Your task to perform on an android device: Open the PlantApp and create a garden plan for foxtail fern including seeds, water, and light required. 
Image 0: 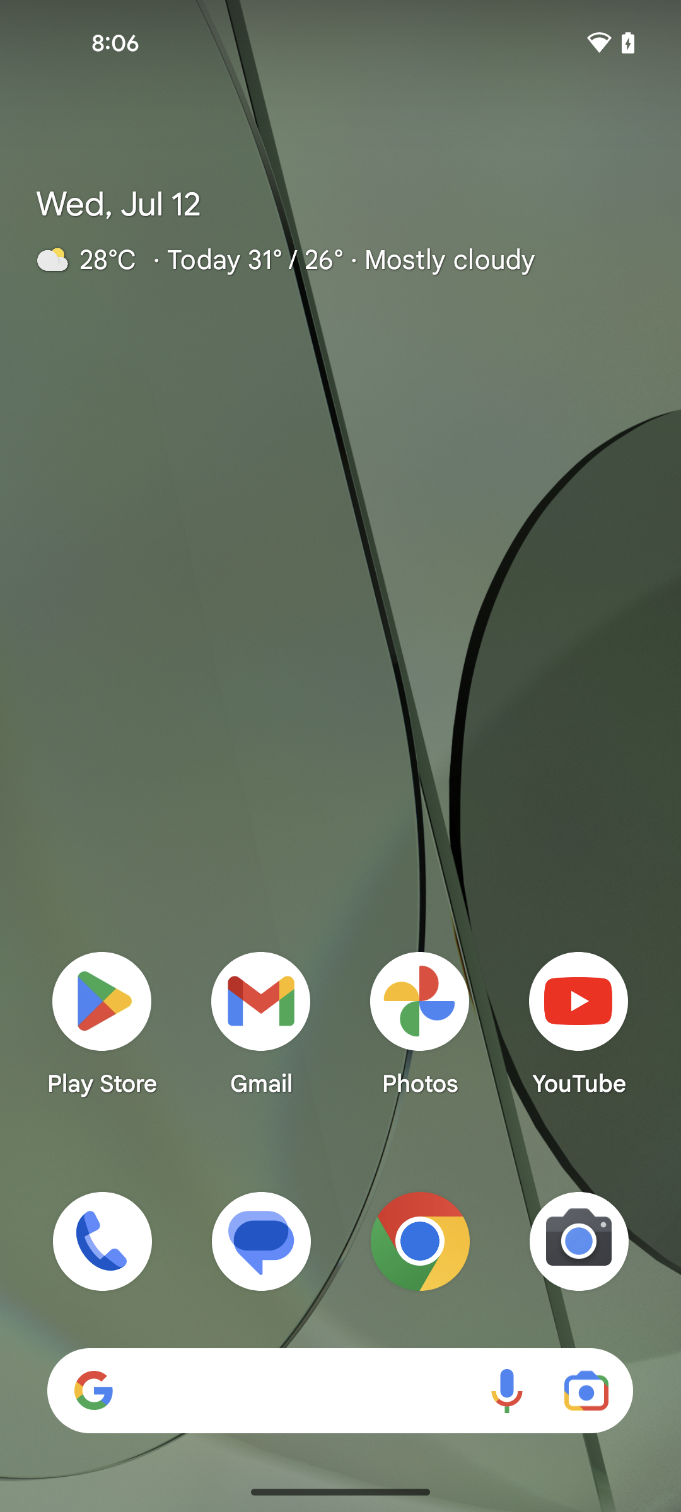
Open PlantApp
Step 0: open app "PlantApp"
Image 1: 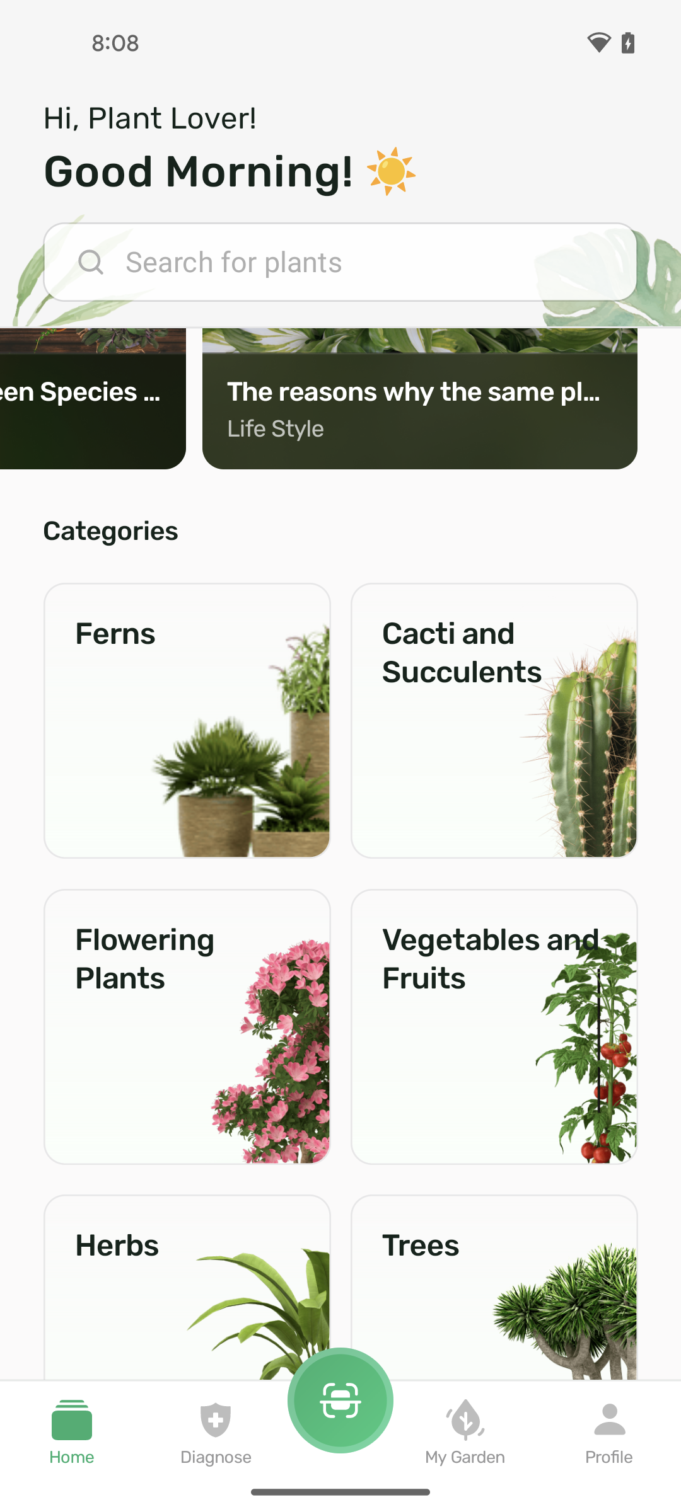
click on my garden tab
Step 1: click (465, 1419)
Image 2: 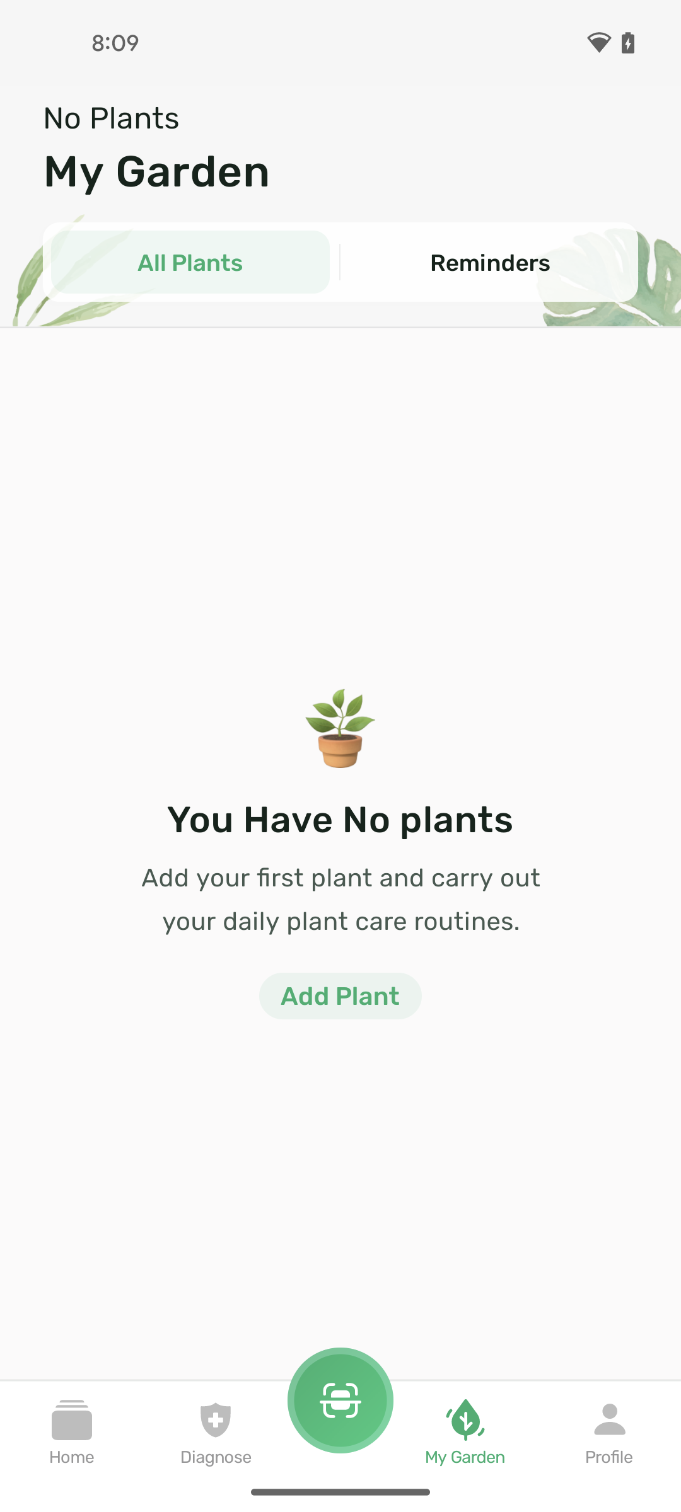
click on add plant
Step 2: click (340, 995)
Image 3: 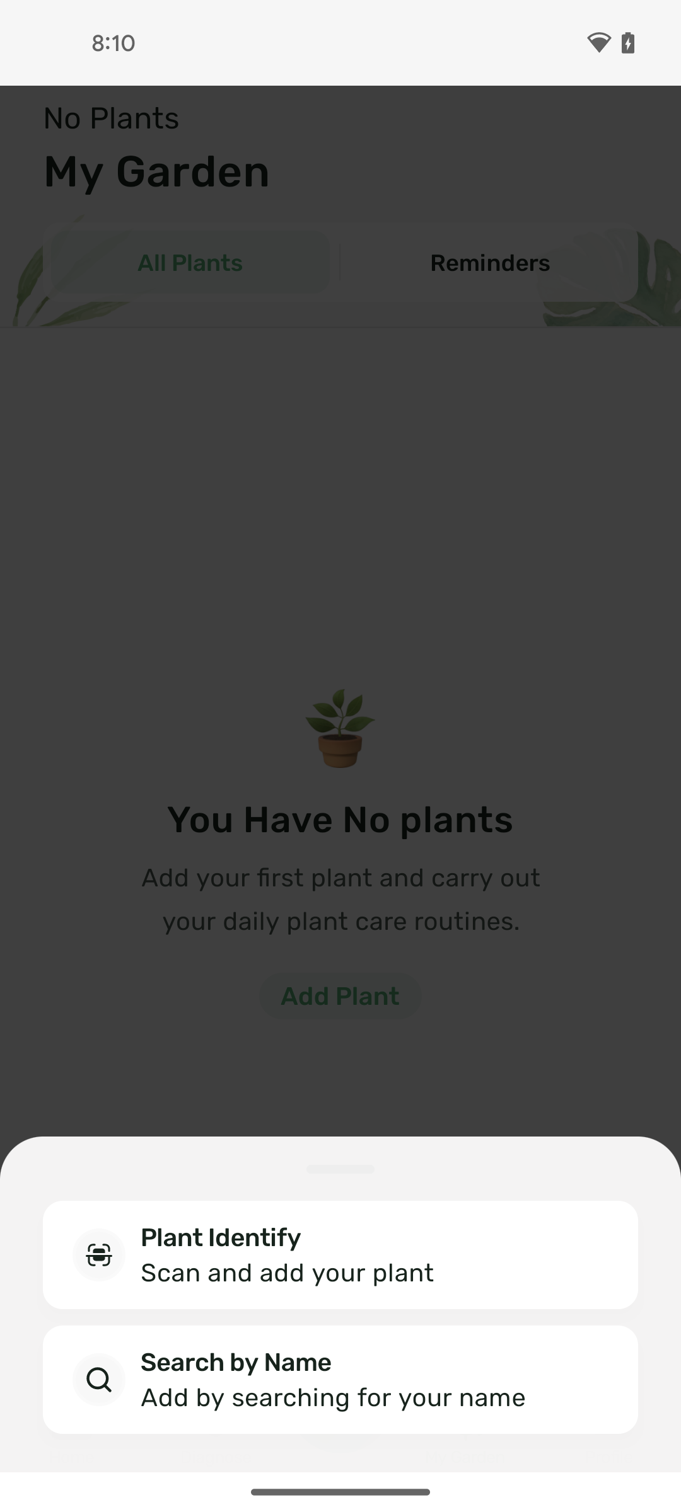
select search by name
Step 3: click (366, 1362)
Image 4: 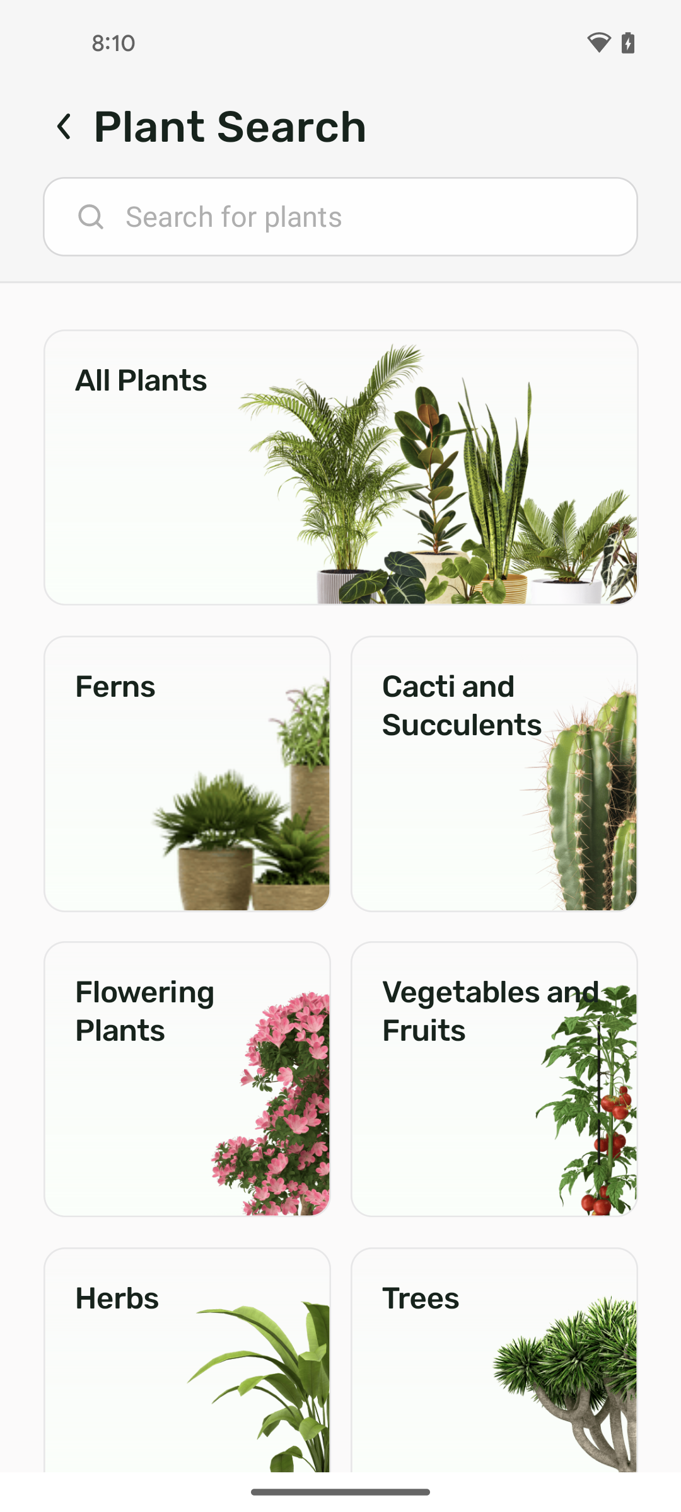
click on search bar
Step 4: click (340, 217)
Image 5: 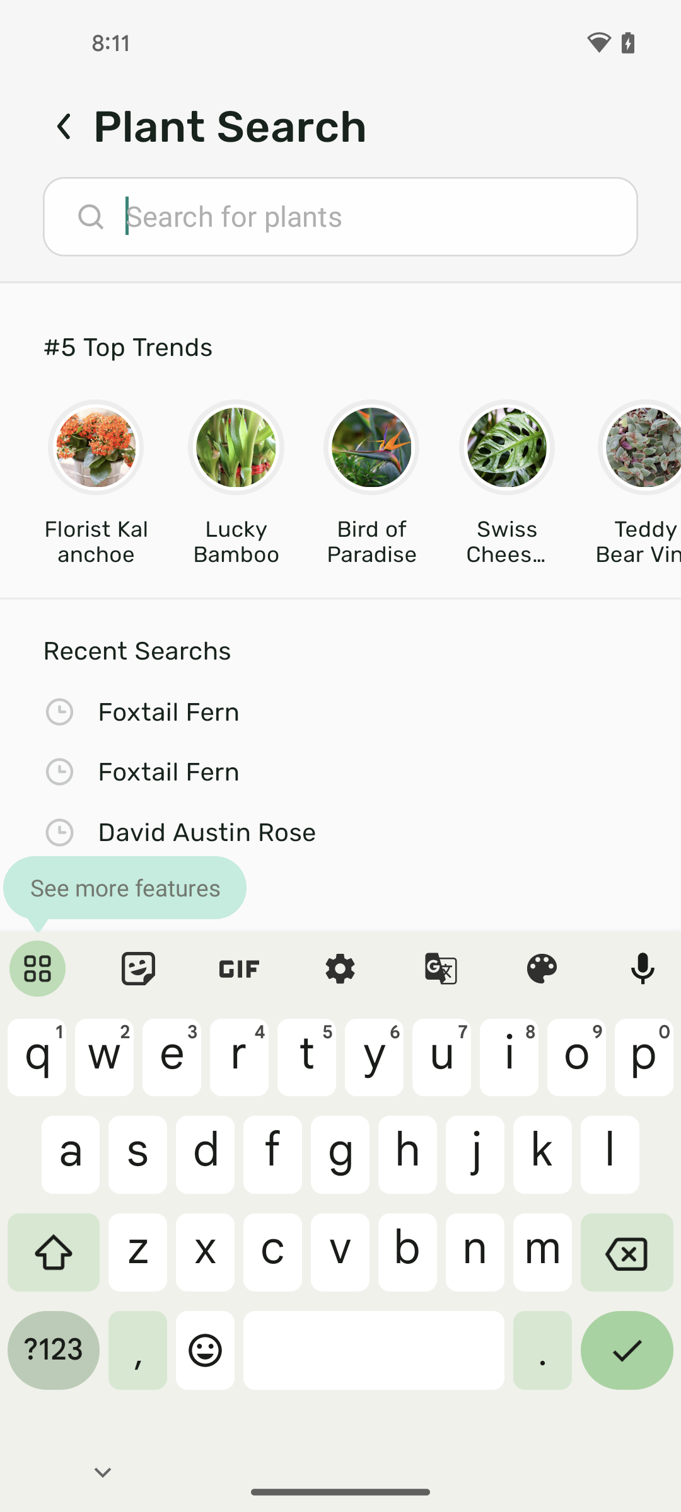
search for foxtail fern
Step 5: type "foxtail fern"
Image 6: 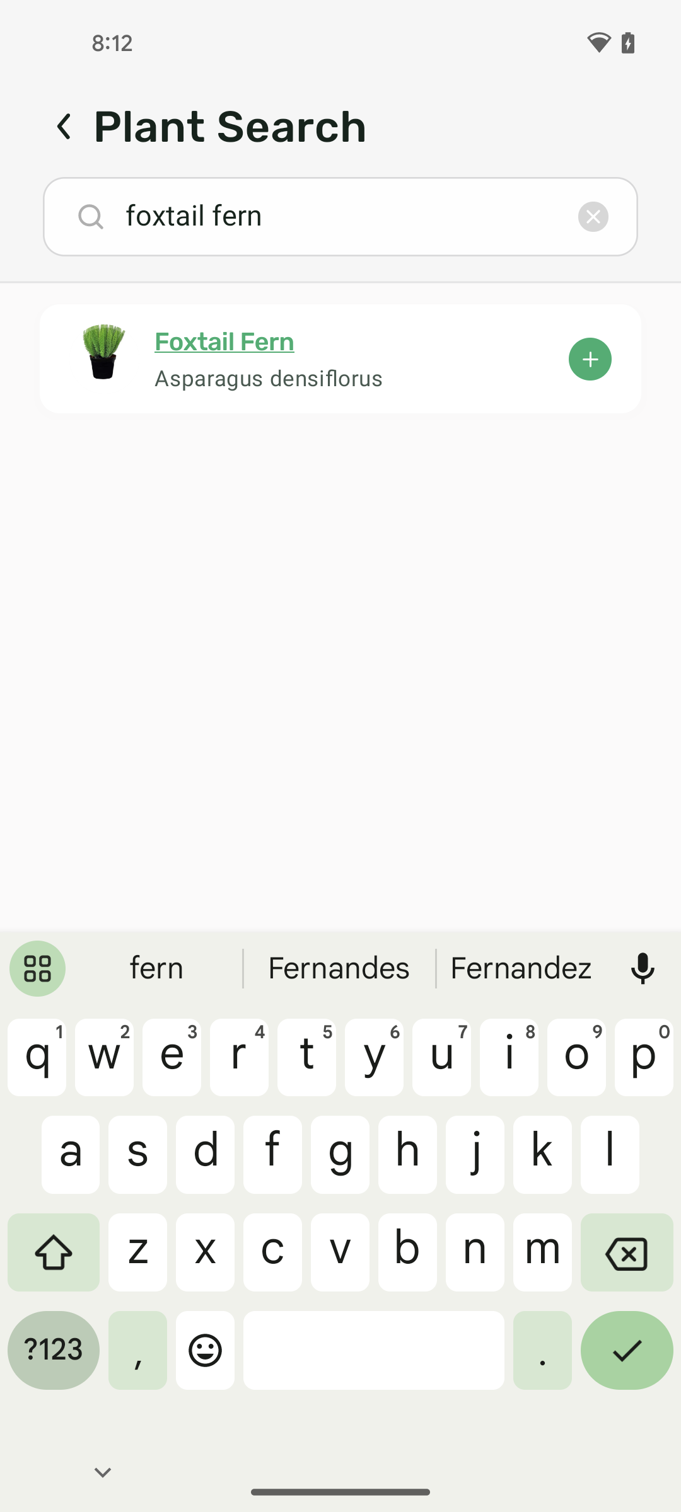
select first search result
Step 6: click (340, 358)
Image 7: 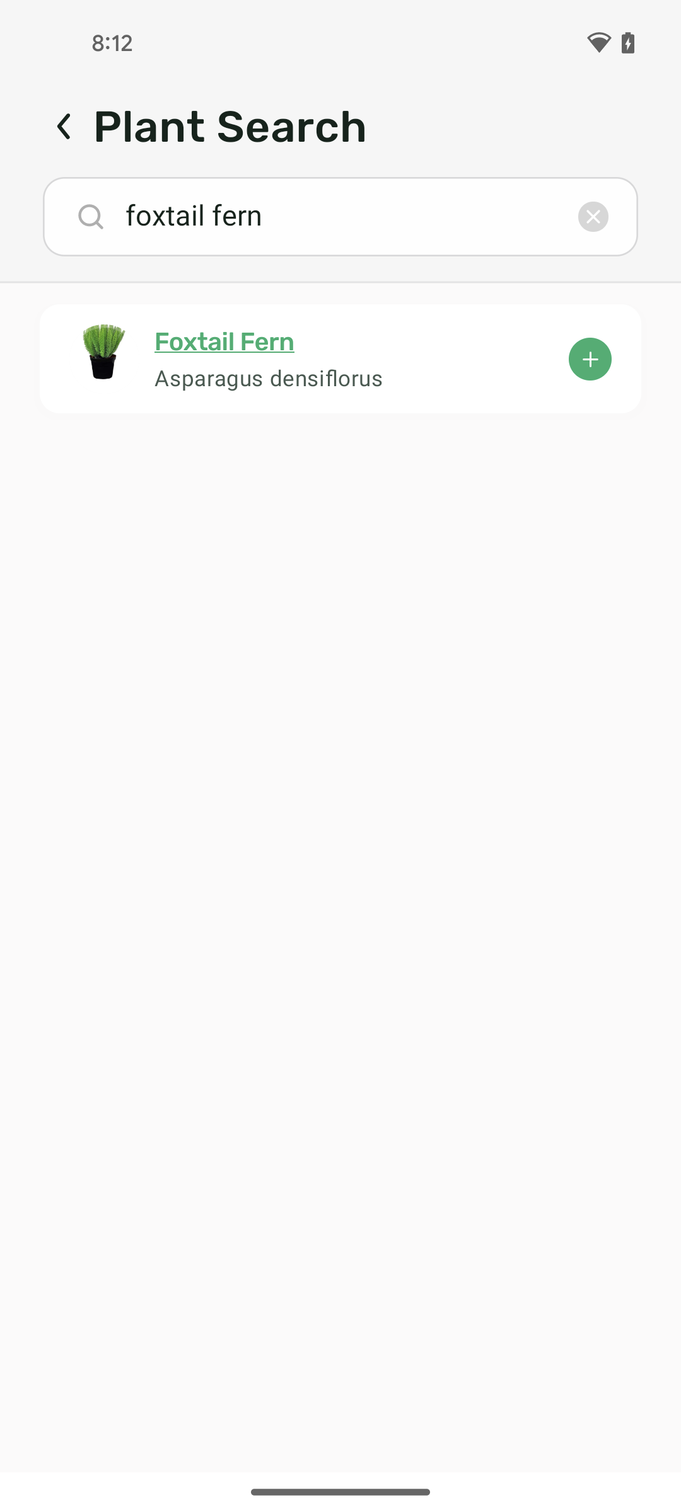
select first search result
Step 7: click (590, 358)
Image 8: 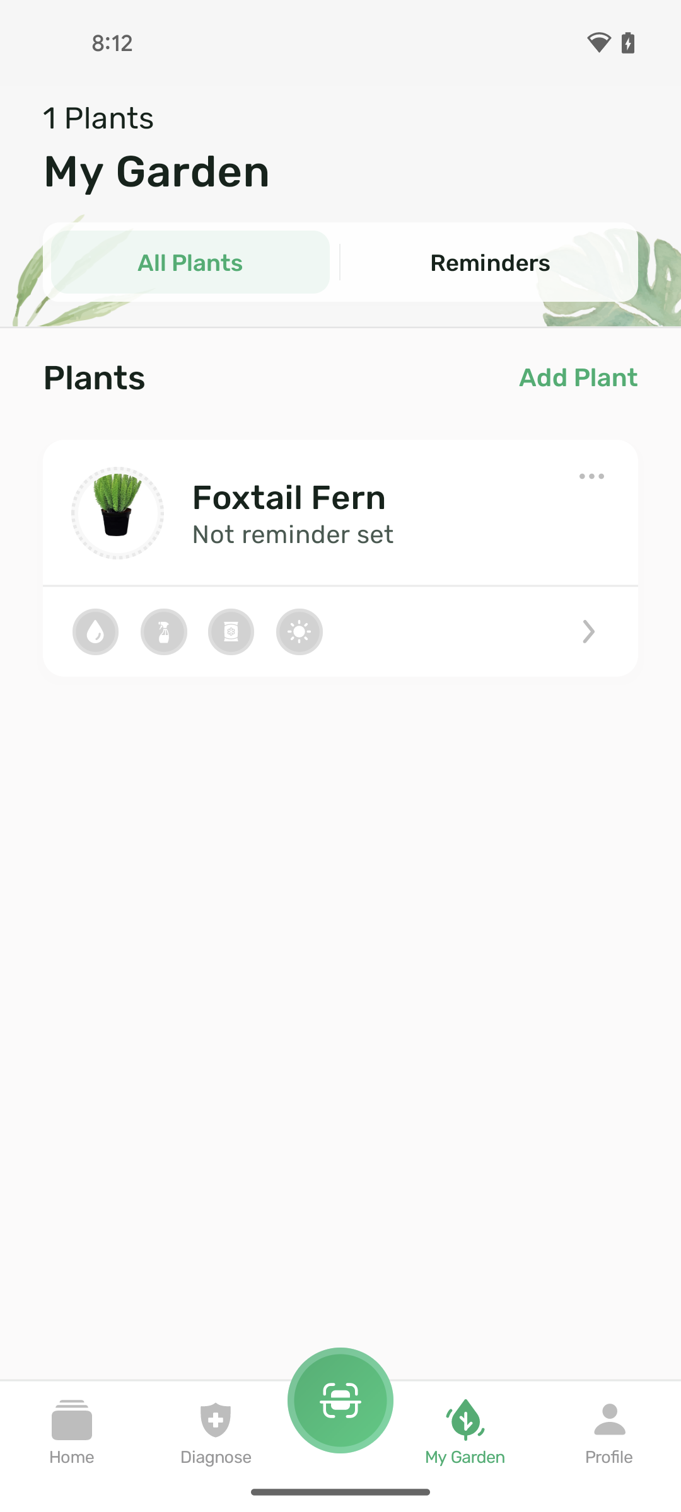
click on foxtail fern
Step 8: click (368, 497)
Image 9: 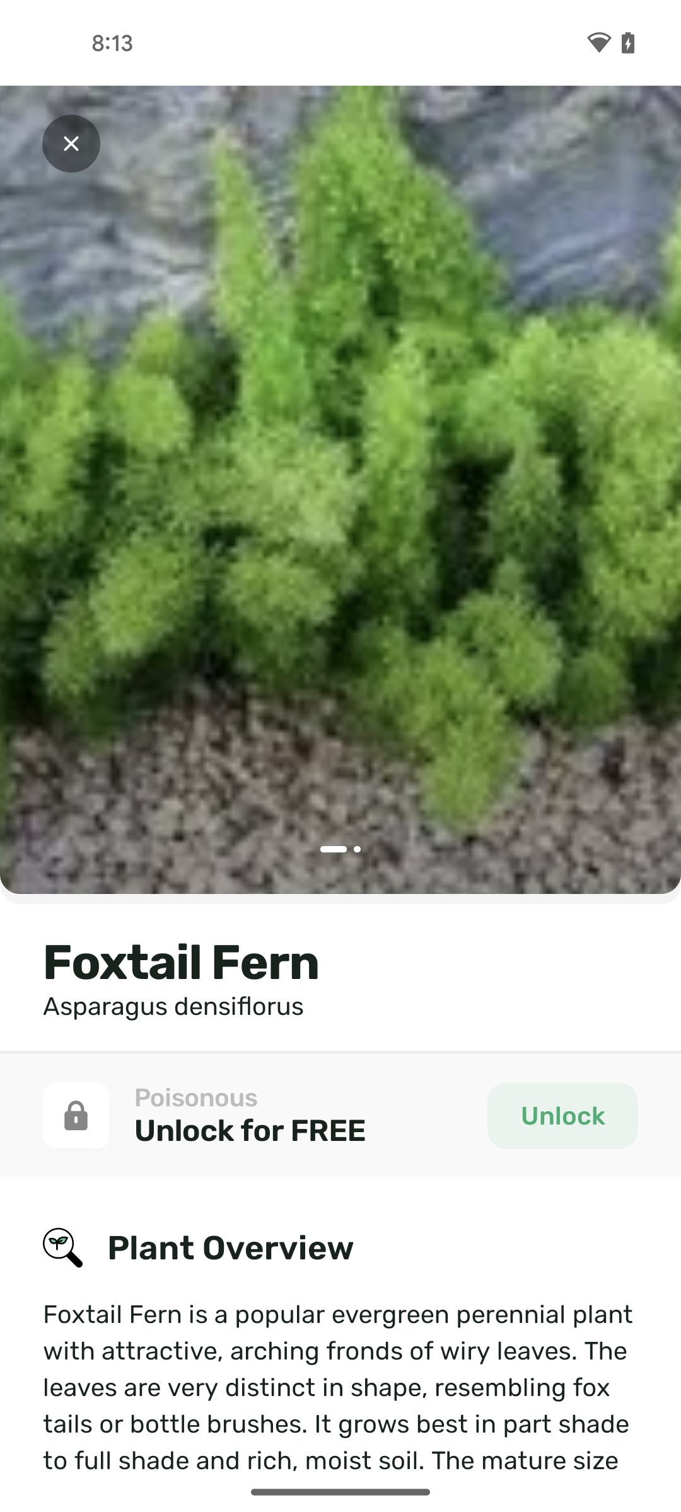
swipe up for care take
Step 9: scroll down
Image 10: 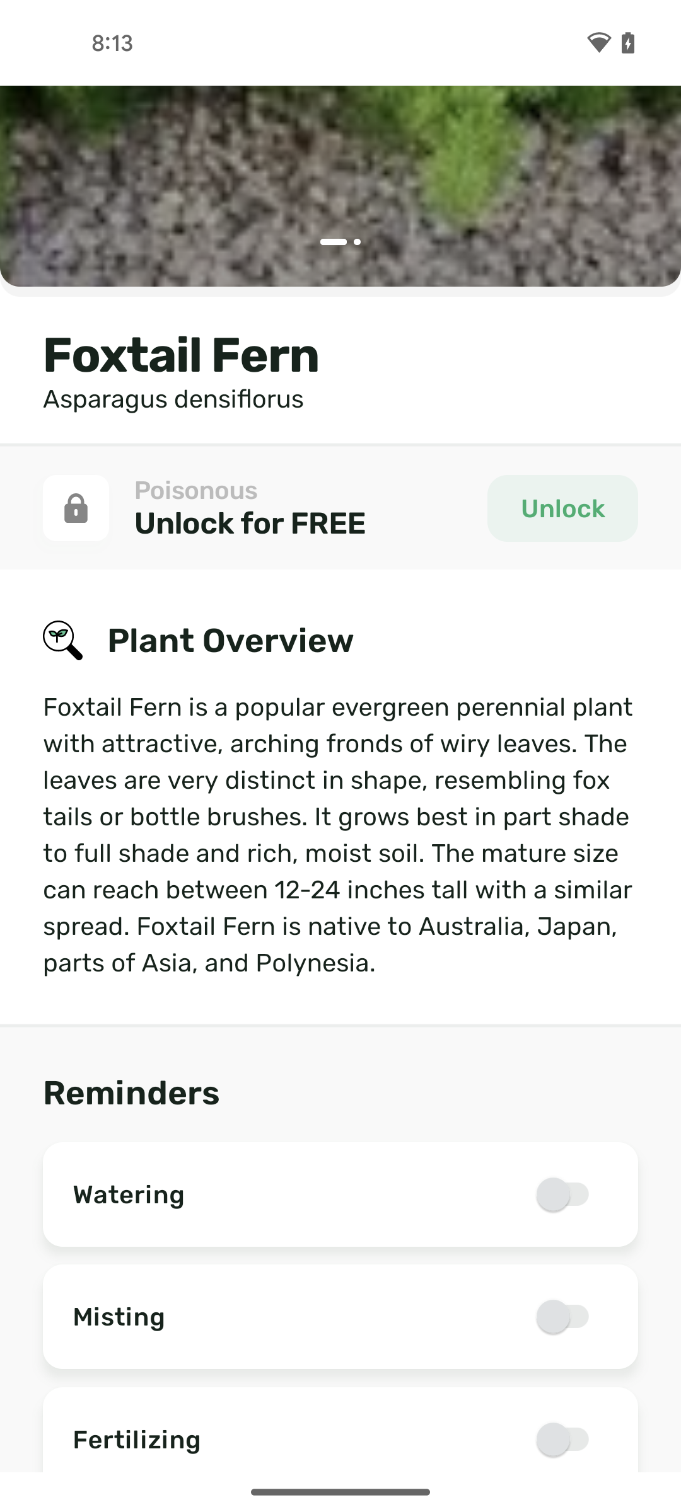
swipe up for care take
Step 10: scroll down